Your task to perform on an android device: I want to view the details about the first shoe on the list, because it looks interesting.
Image 0: 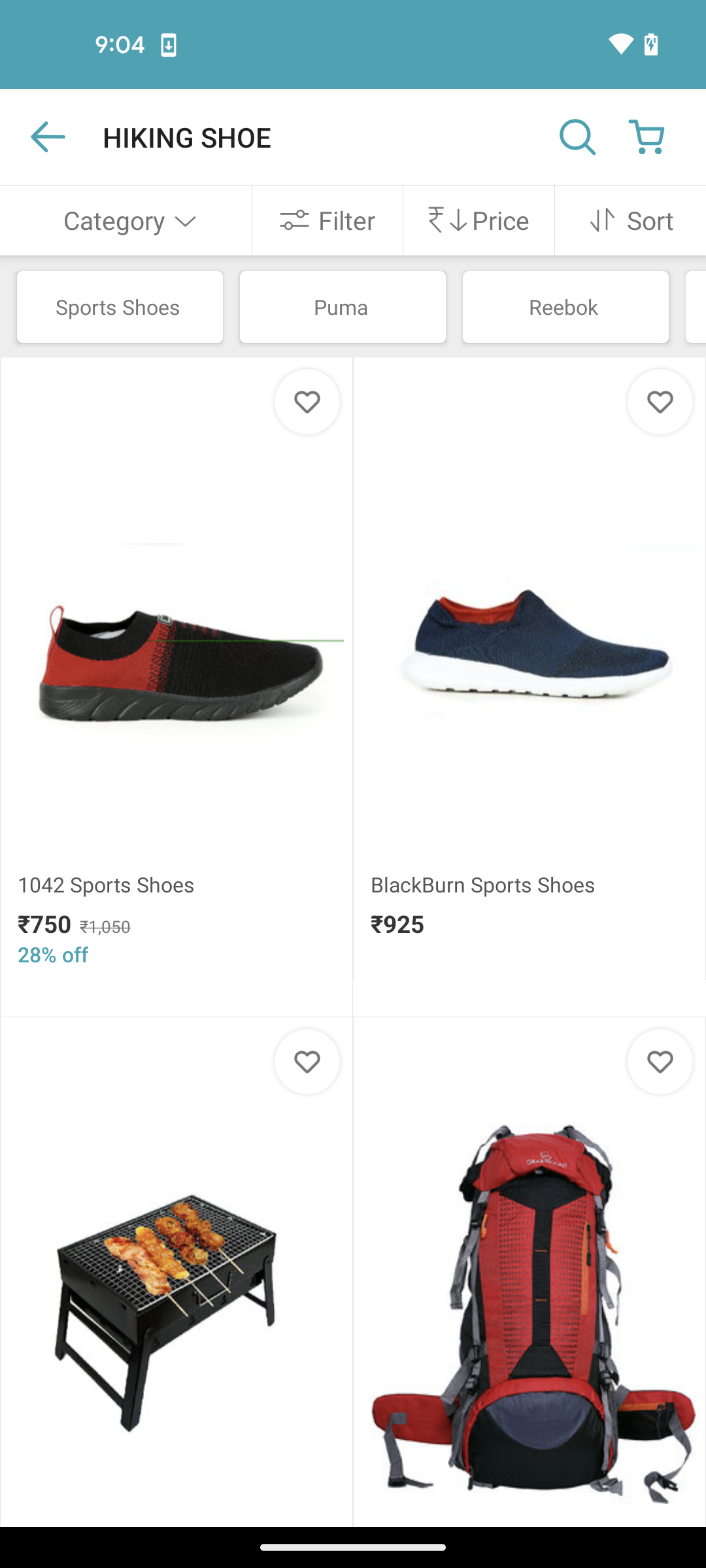
click to open the first product
Step 0: click (180, 654)
Image 1: 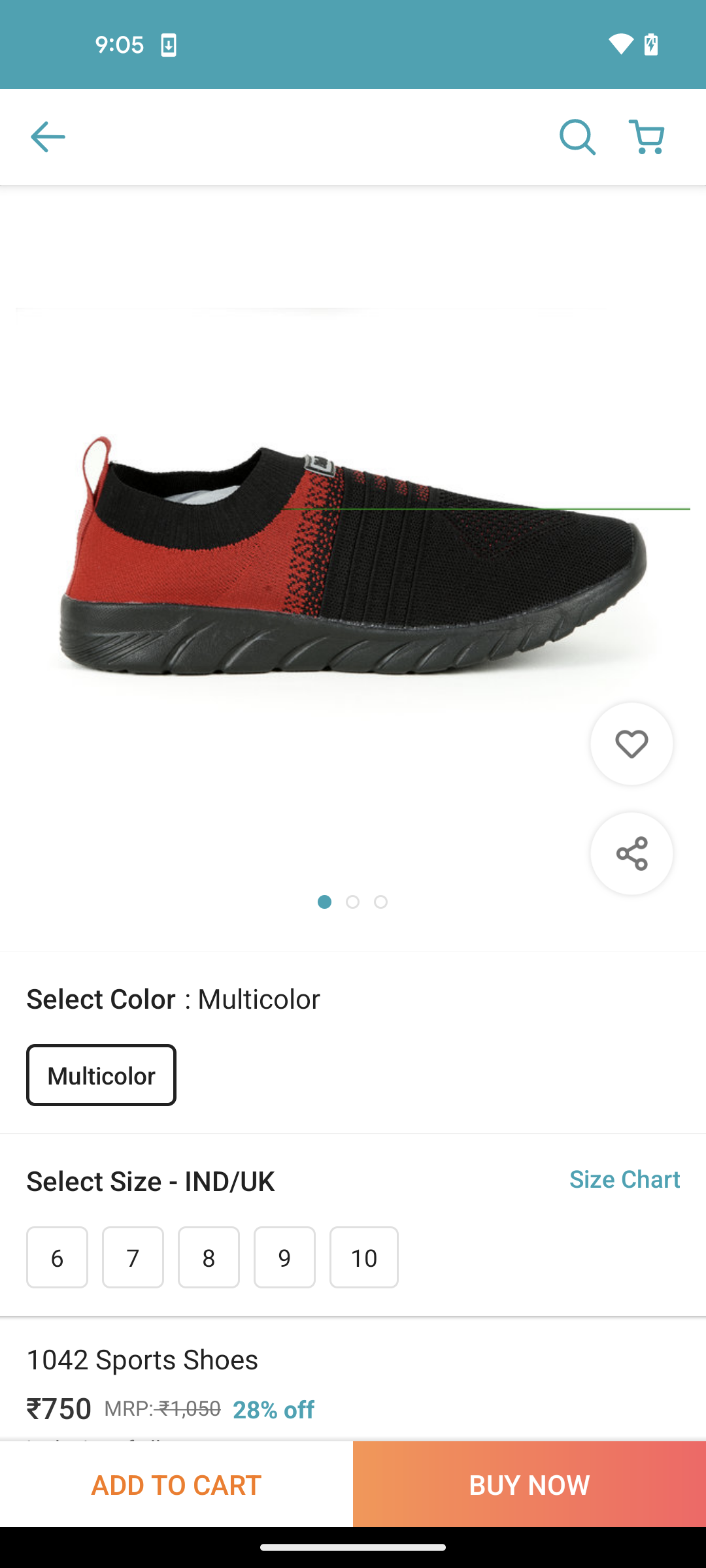
scroll down to see the details
Step 1: scroll down
Image 2: 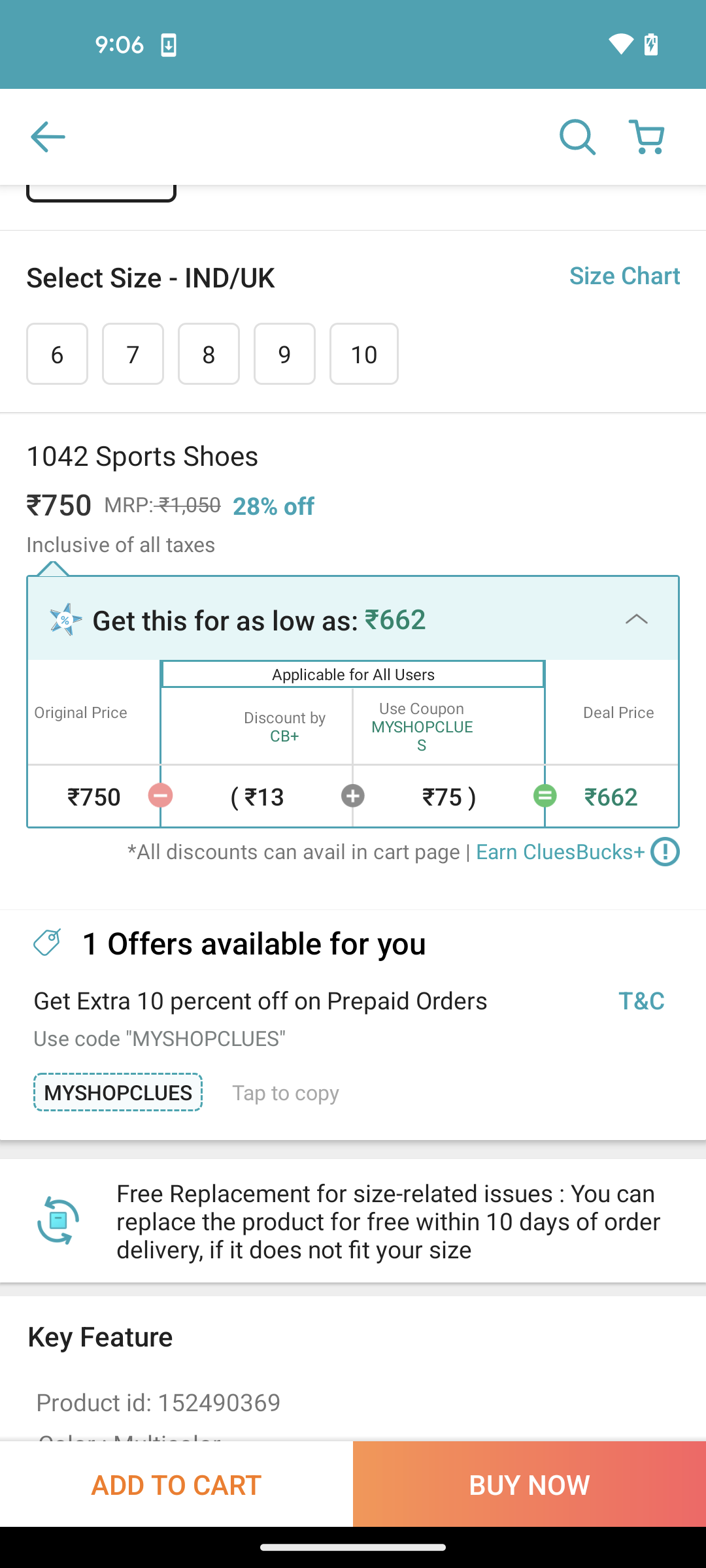
scroll down to see the details
Step 2: scroll down